Your task to perform on an android device: Open the TeraBox app and search for white tree
Image 0: 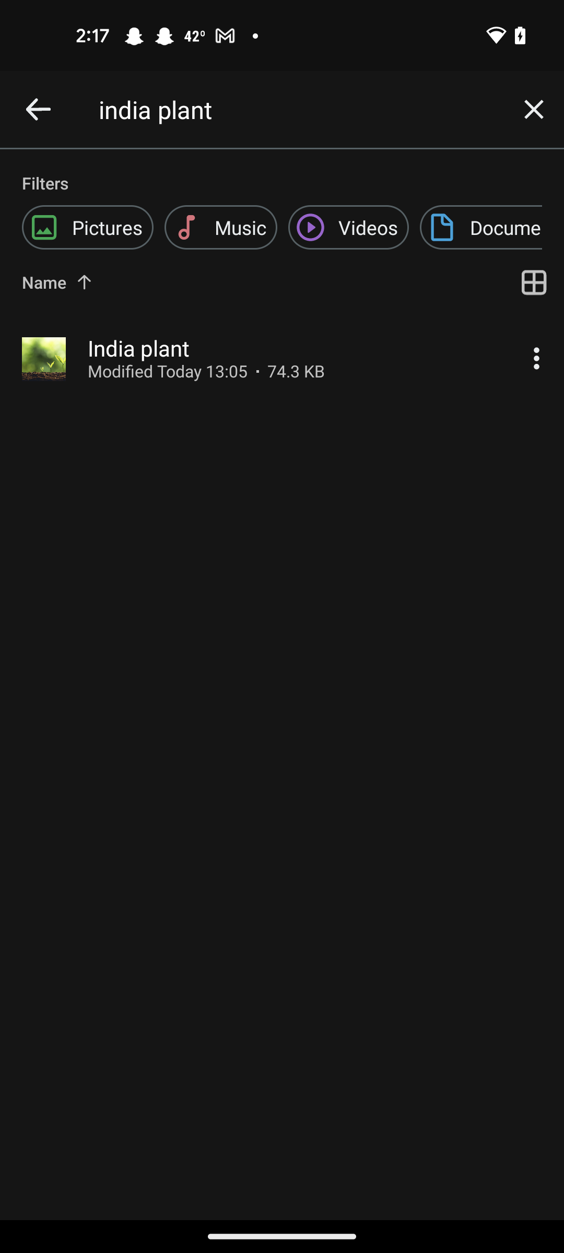
open terabox app
Step 0: open app "TeraBox"
Image 1: 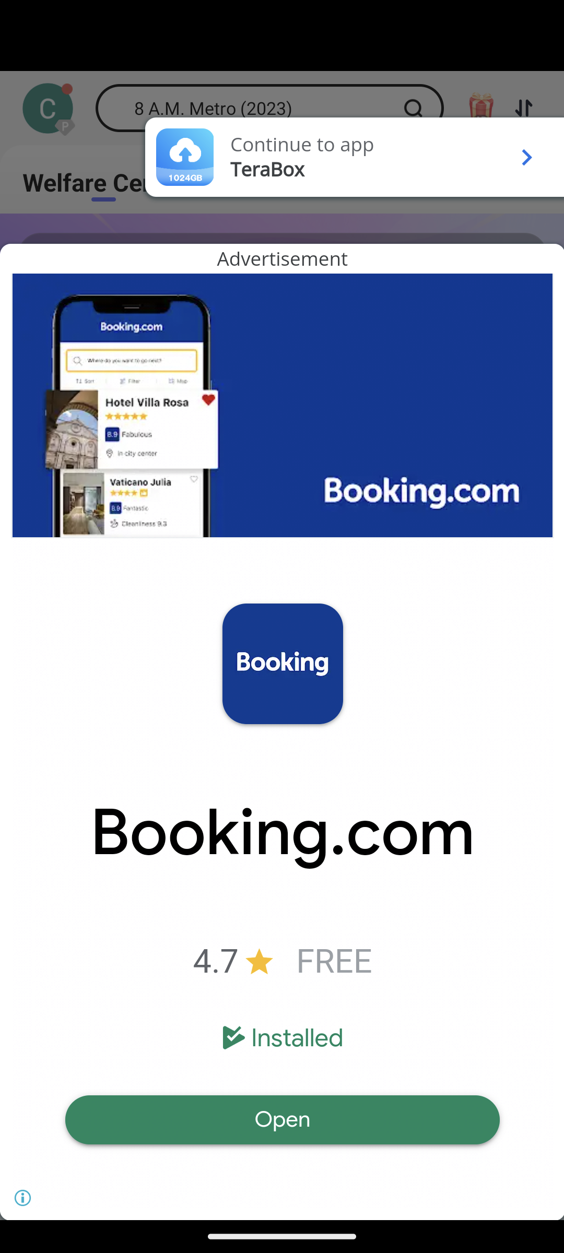
click on the continue to app 
Step 1: click (302, 145)
Image 2: 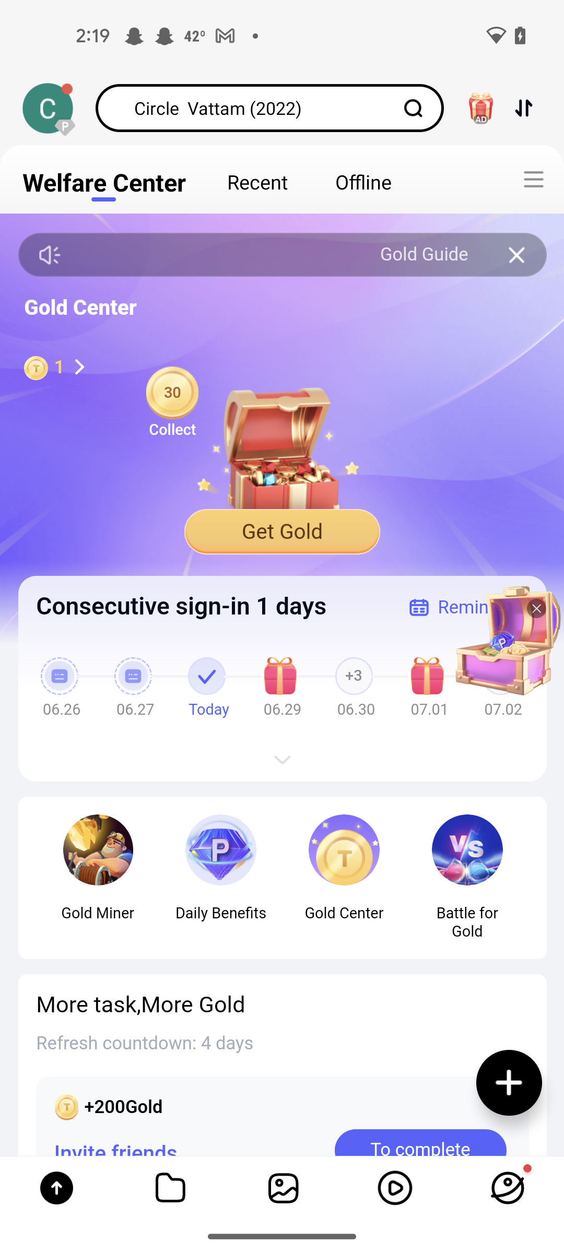
go to the files tab
Step 2: click (169, 1188)
Image 3: 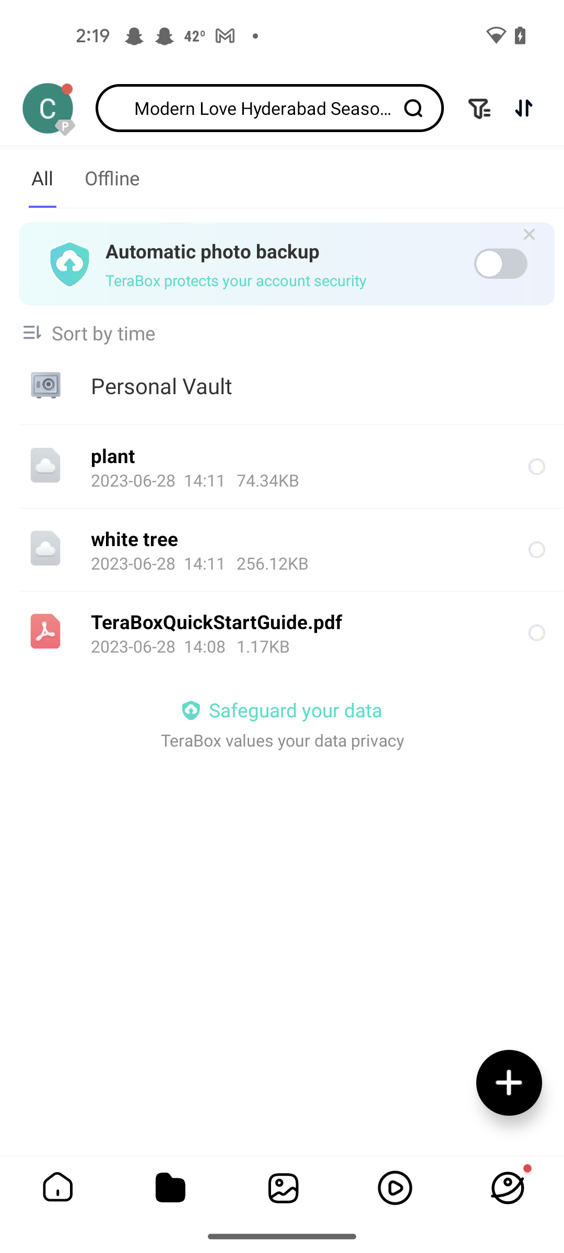
Click on the search bar 
Step 3: click (265, 108)
Image 4: 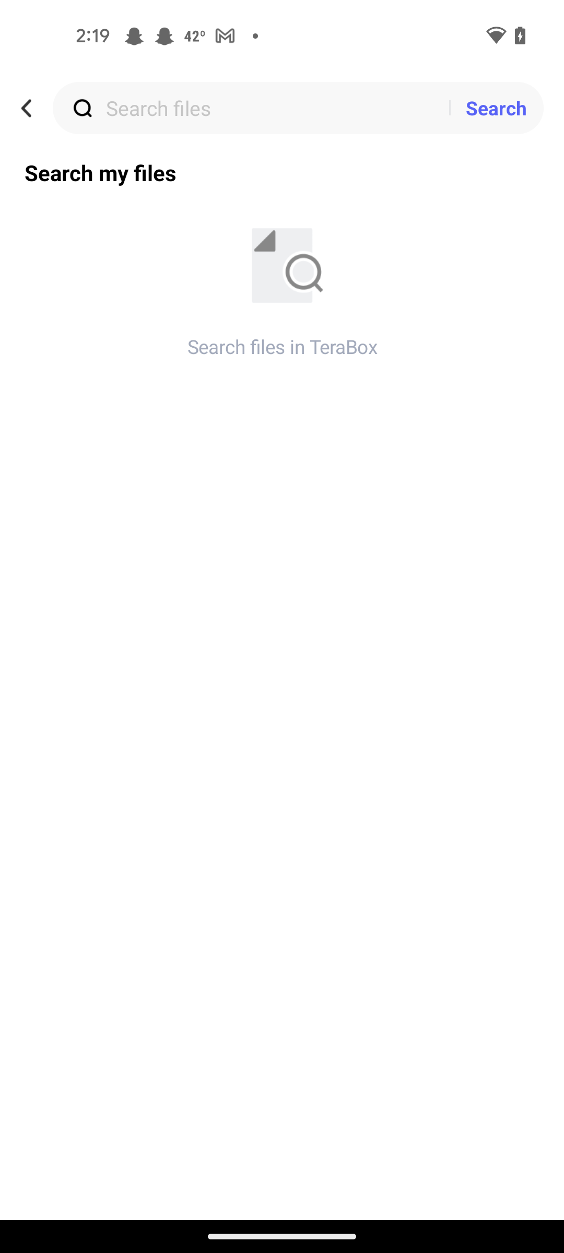
Enter as white tree
Step 4: type "white tree"